Your task to perform on an android device: I wish to send my friend Marco Rossi via the gmail app the weather in Gouda at marco.rossi@rossoday.com 
Image 0: 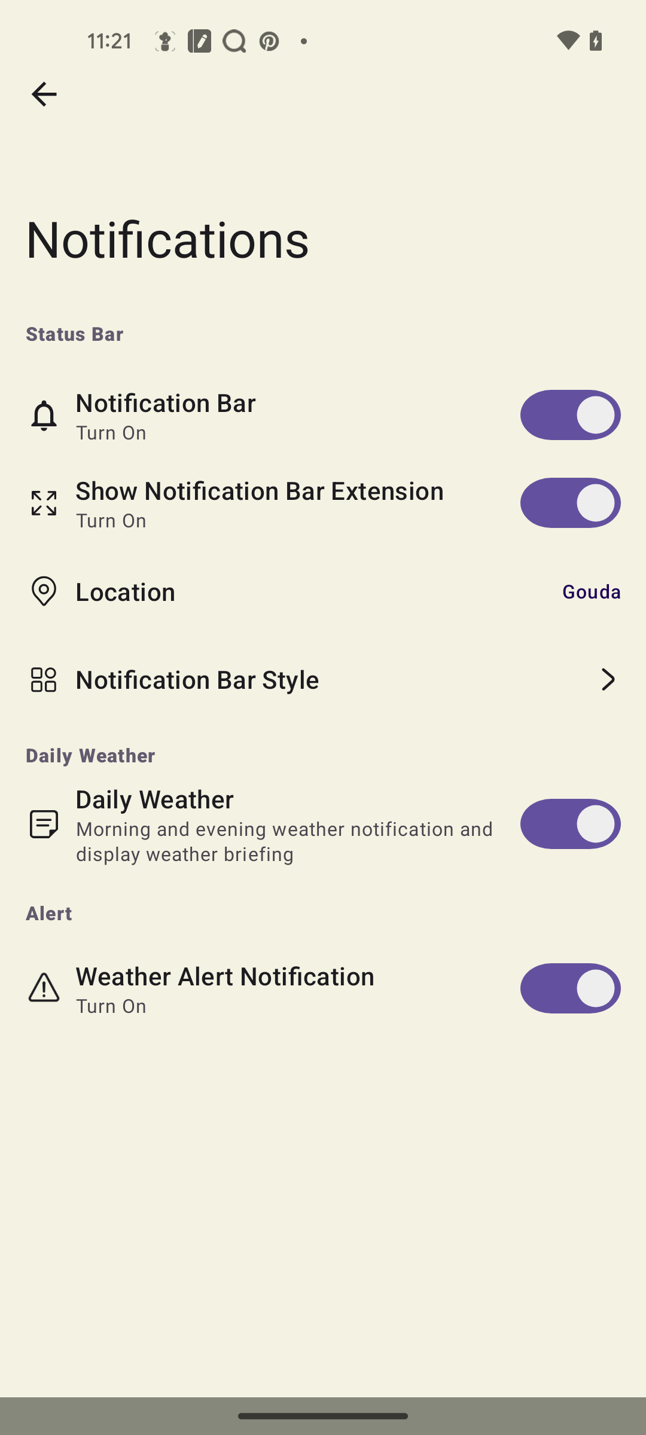
Go back to home page
Step 0: press back button
Image 1: 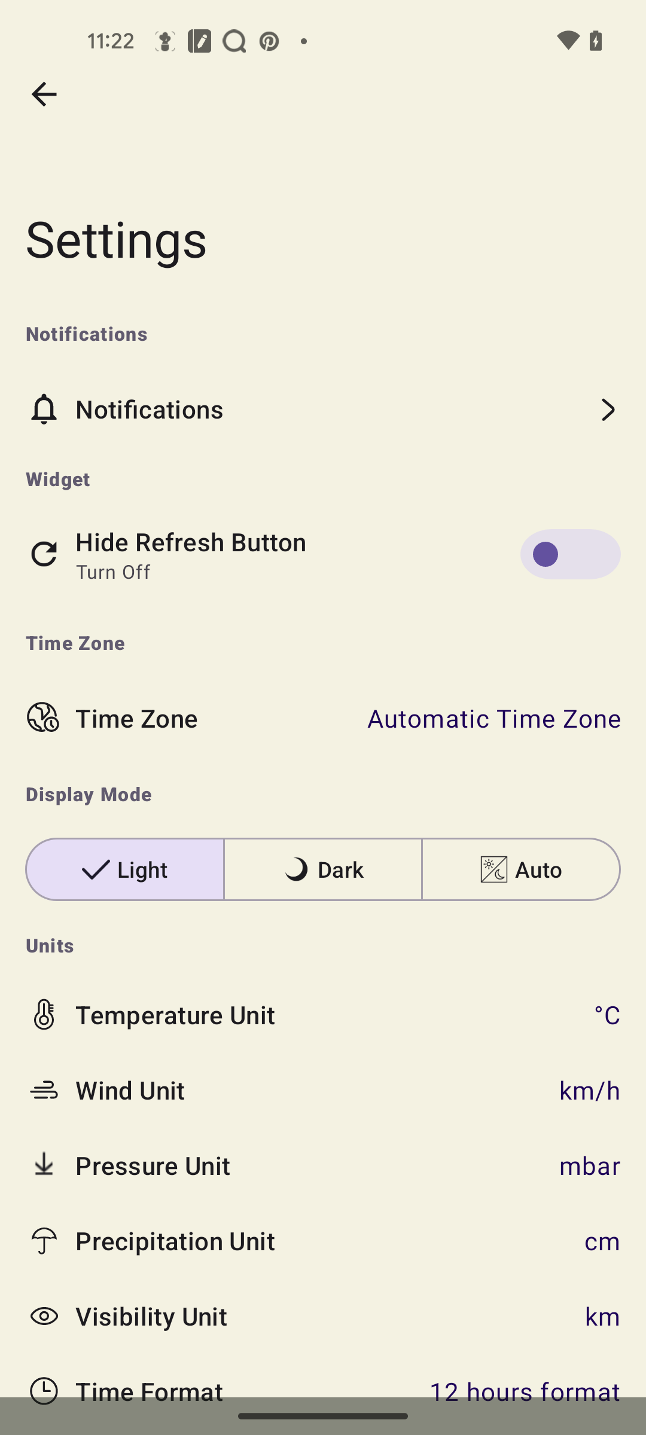
Go back to home page
Step 1: press back button
Image 2: 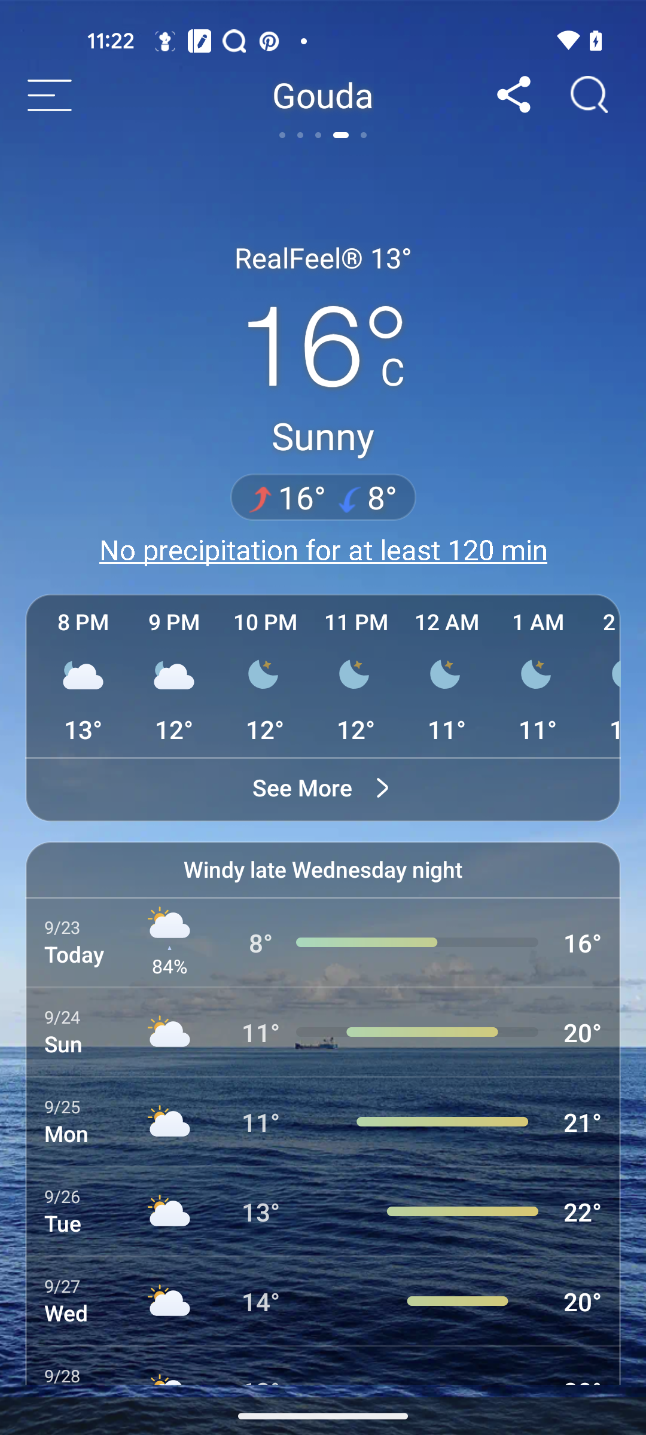
click on the share icon
Step 2: click (514, 94)
Image 3: 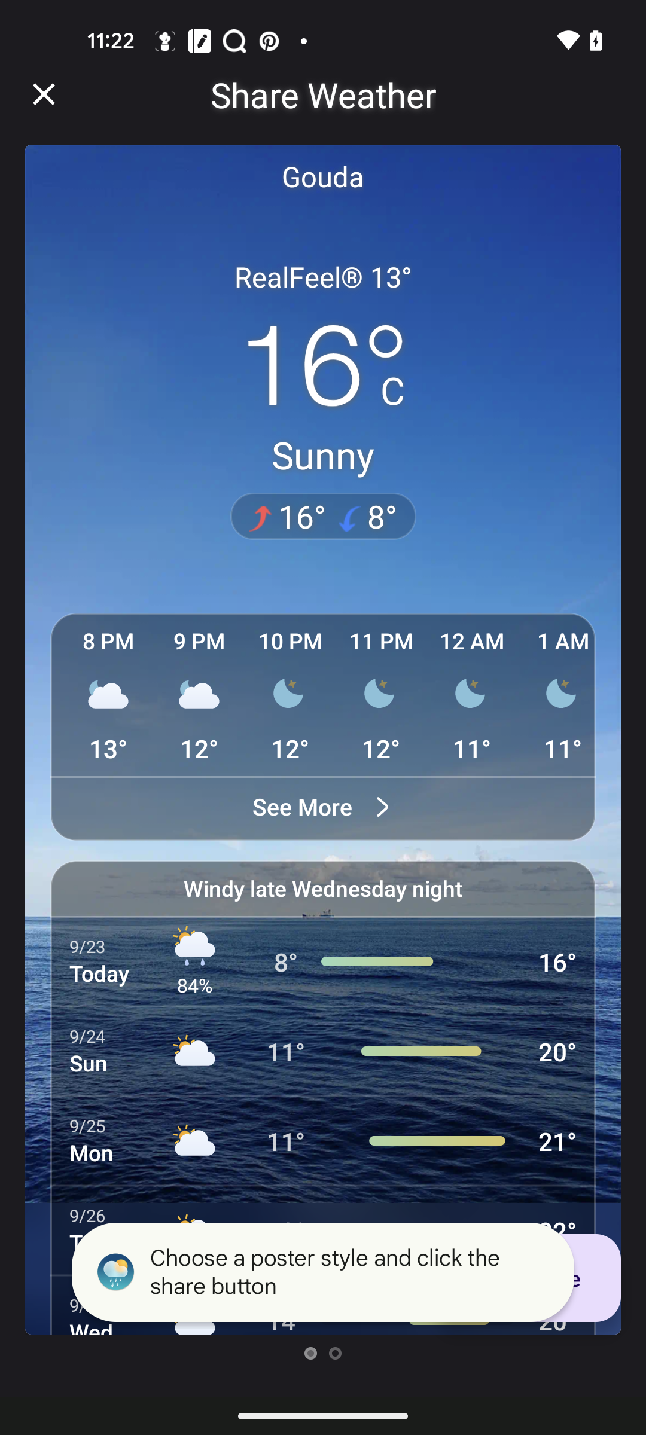
click on the share icon
Step 3: wait
Image 4: 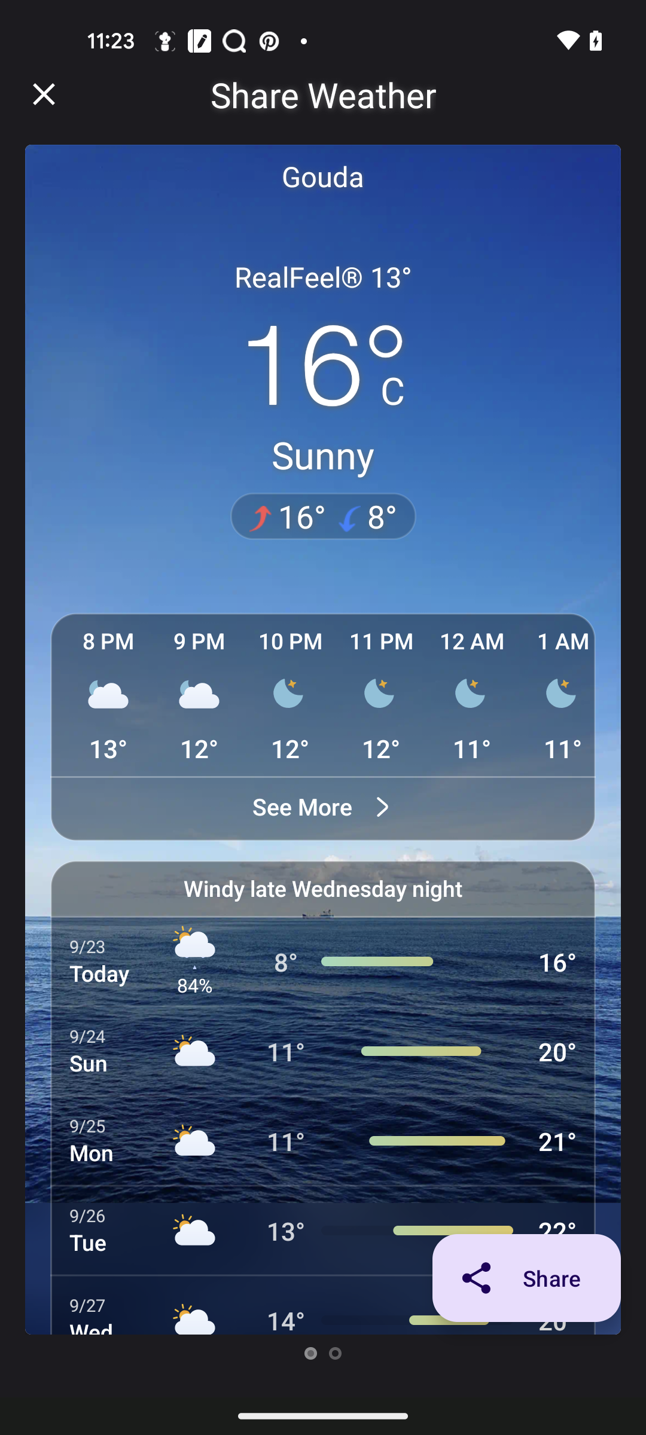
click on the share button
Step 4: click (526, 1278)
Image 5: 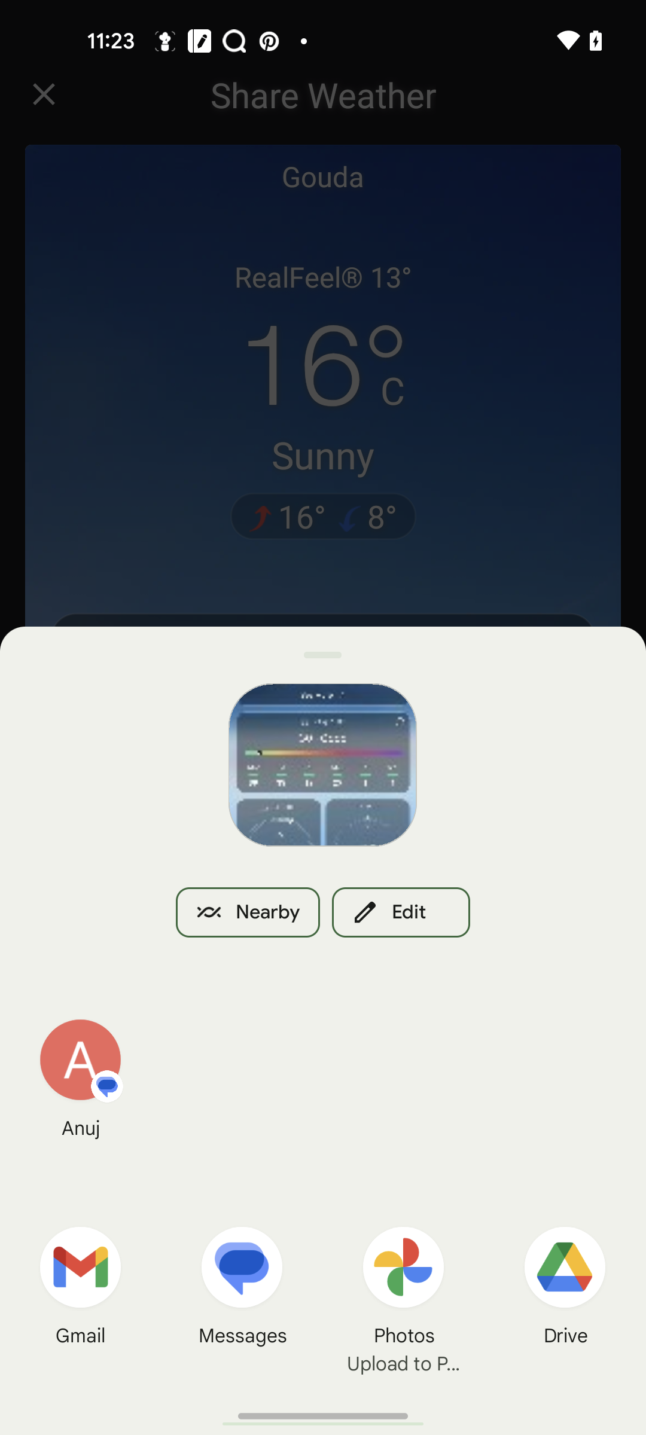
click on the gmail app
Step 5: click (80, 1267)
Image 6: 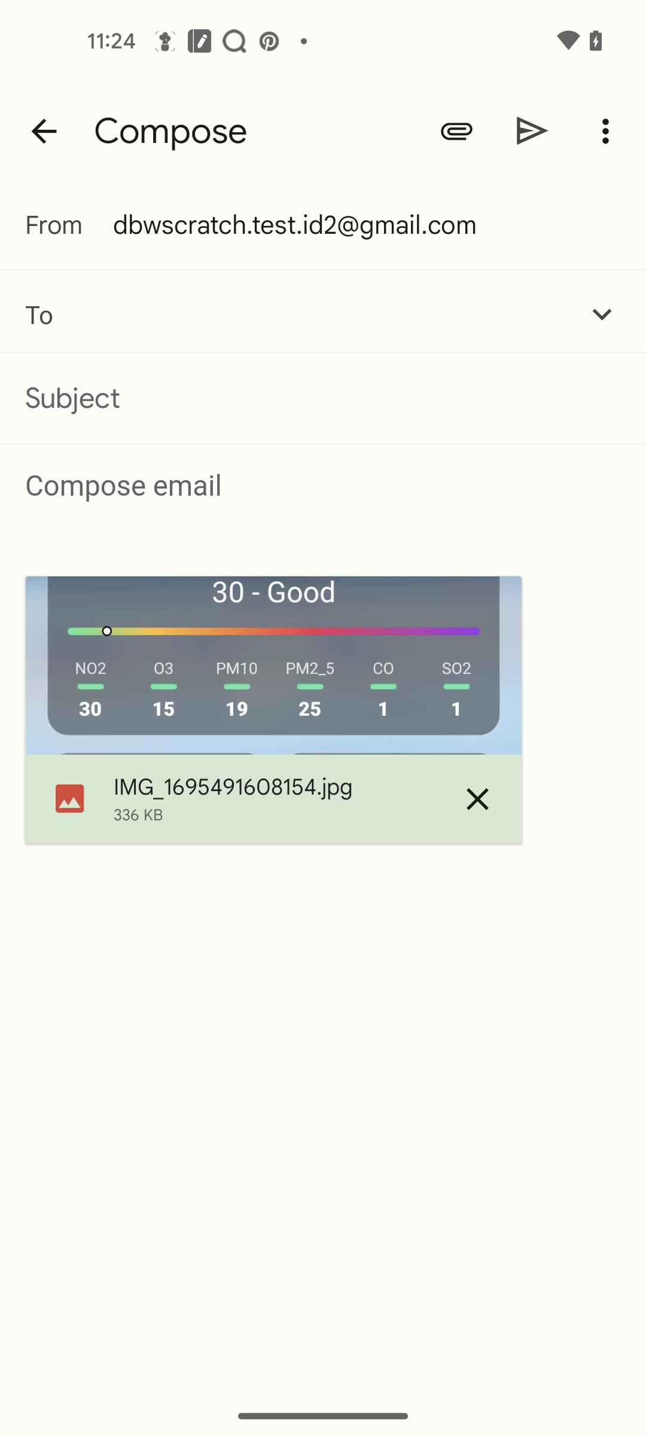
click on the receiver email
Step 6: click (321, 314)
Image 7: 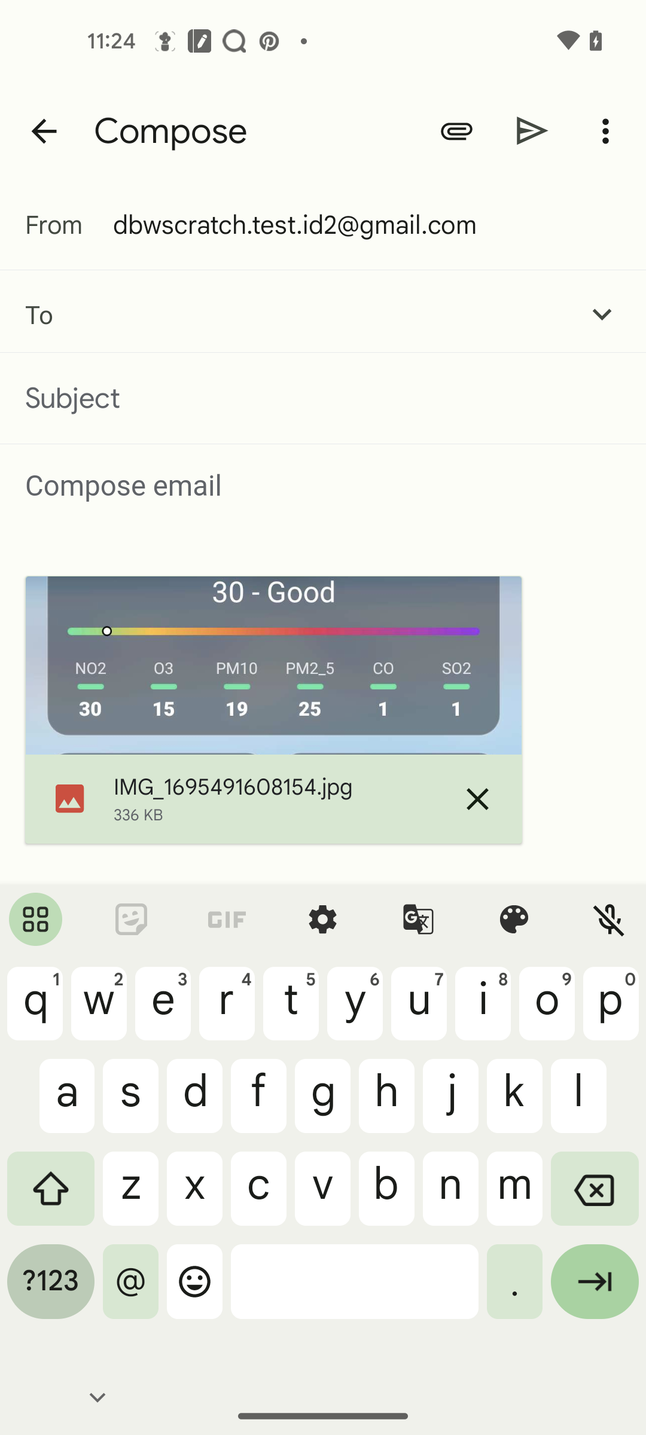
enter receiver email address marco.rossi@rossoday.com
Step 7: type "marco.rossi@rossoday.com"
Image 8: 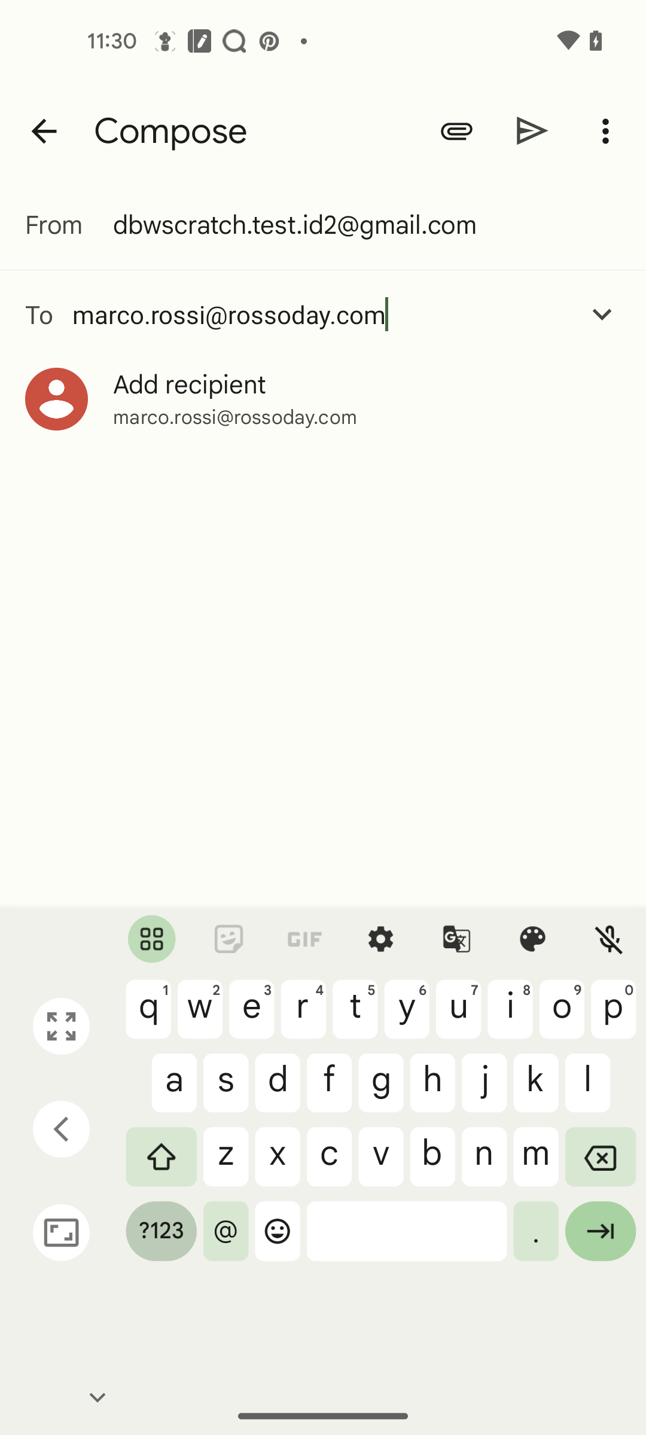
click on the add recipient 
Step 8: click (190, 384)